Your task to perform on an android device: My friend Marco asked me for the file My Doc, so I'd like to send it to him over gmail at marco.rossi@rossoday.com.
Image 0: 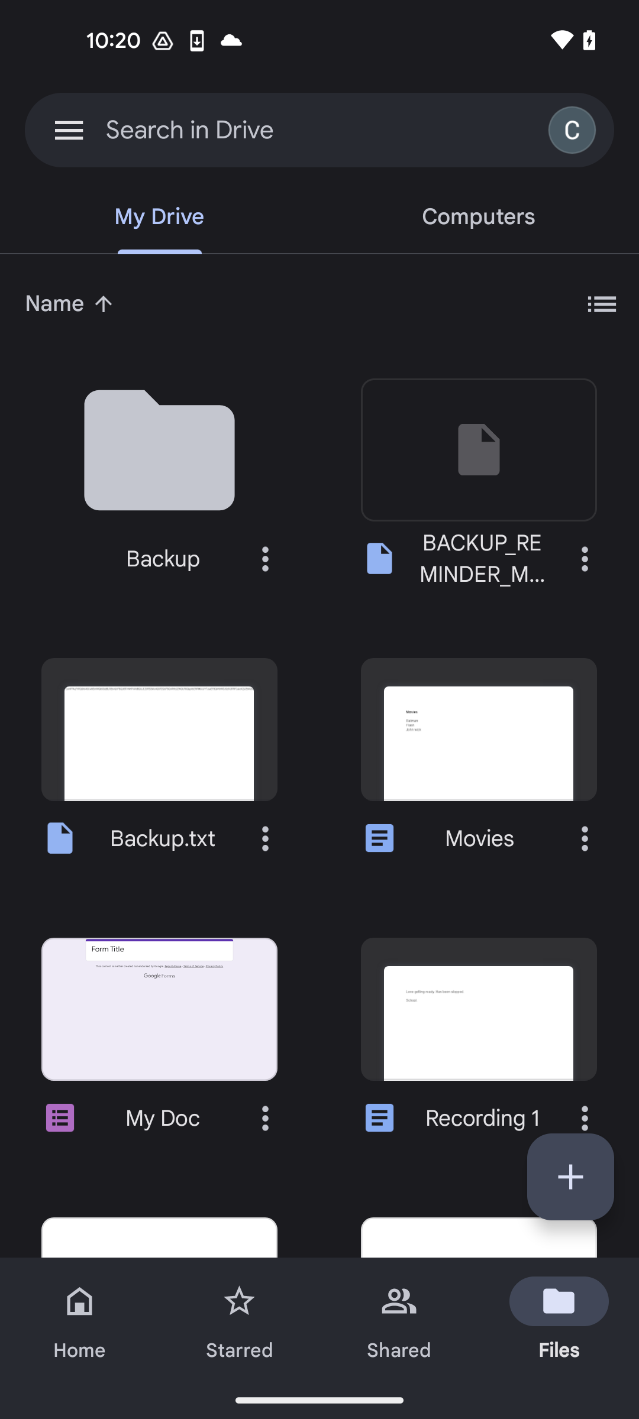
click on the three dots icon of MY Doc file 
Step 0: click (265, 1117)
Image 1: 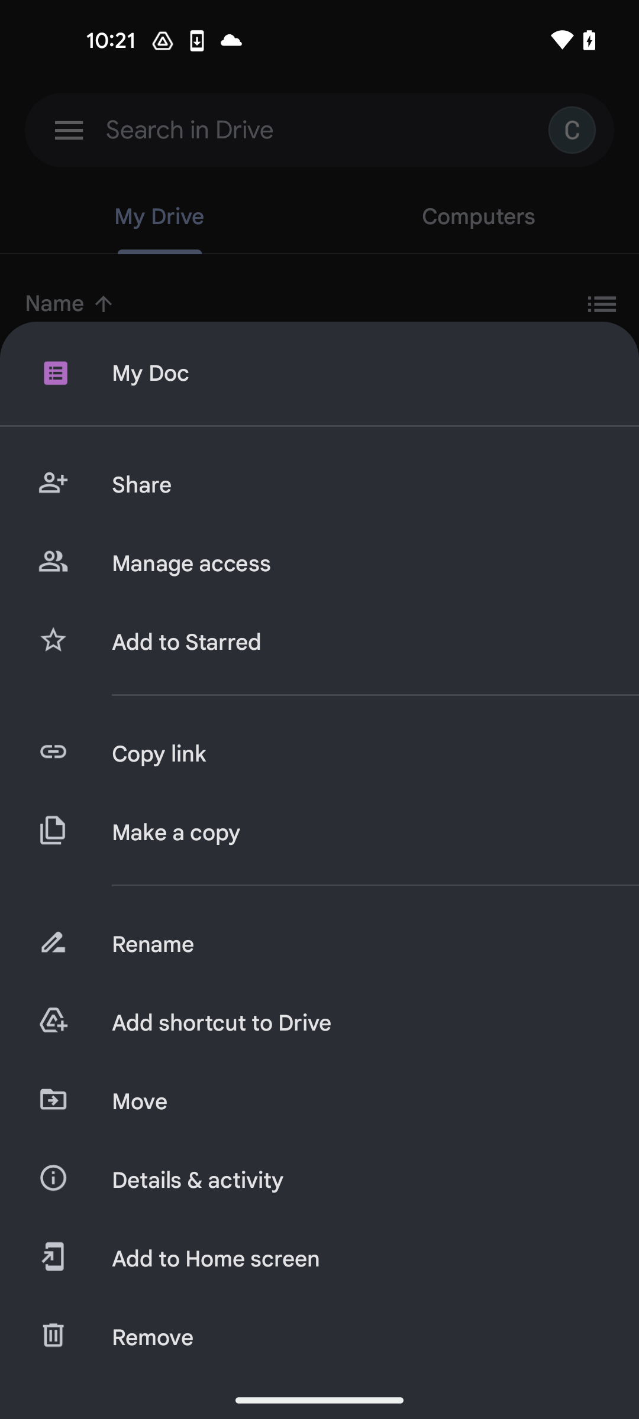
click on the Share option
Step 1: click (356, 485)
Image 2: 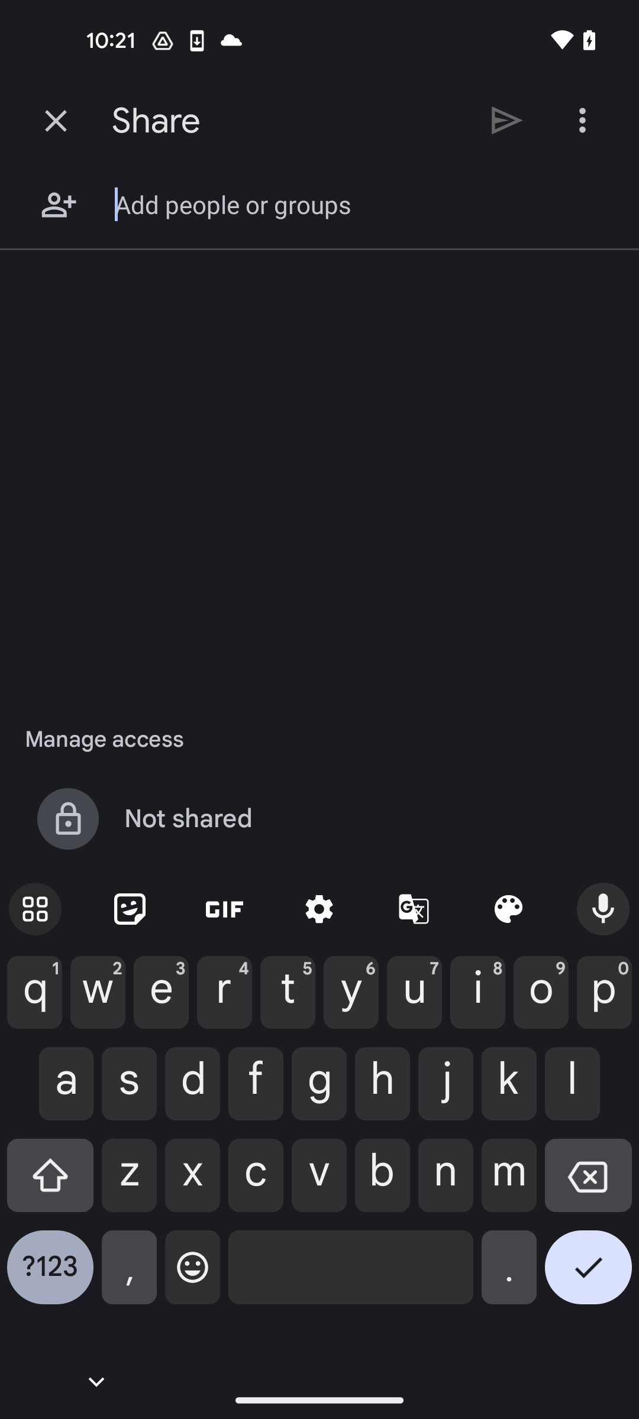
enter the receiver email id marco.rossi@rossoday.com
Step 2: type "marco.rossi@rossoday.com"
Image 3: 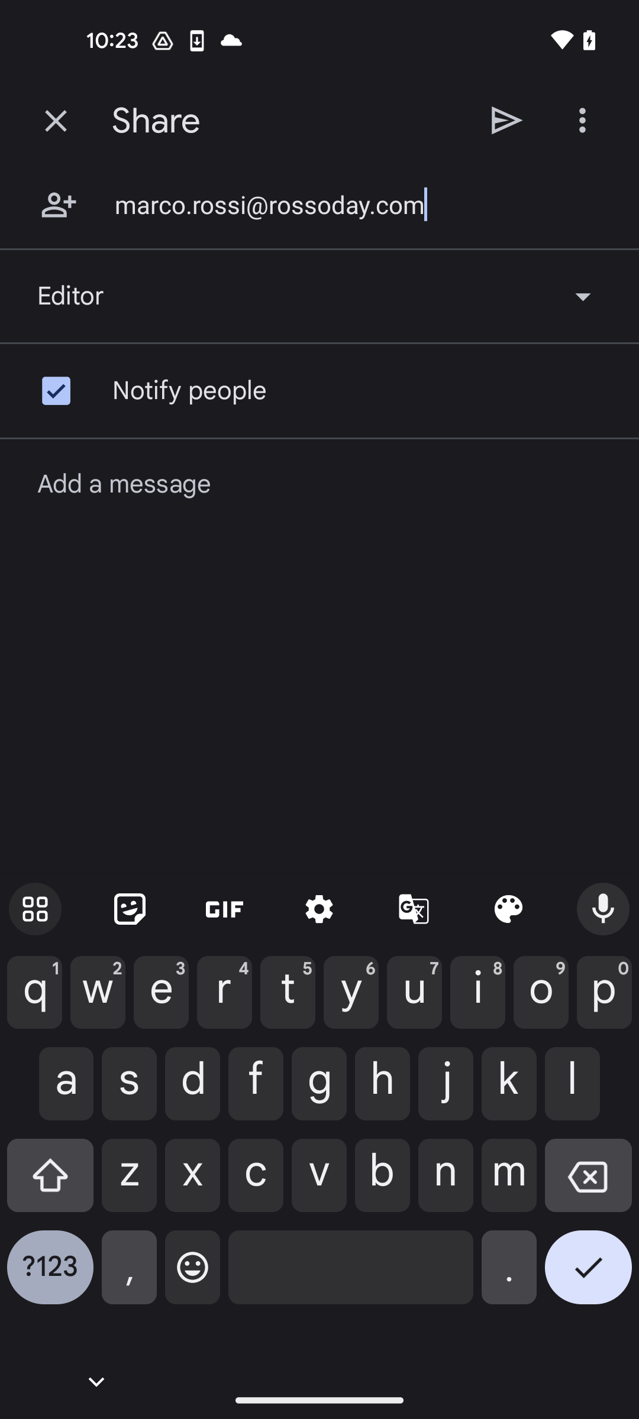
click on the send icon at the top right side of the screen
Step 3: click (507, 120)
Image 4: 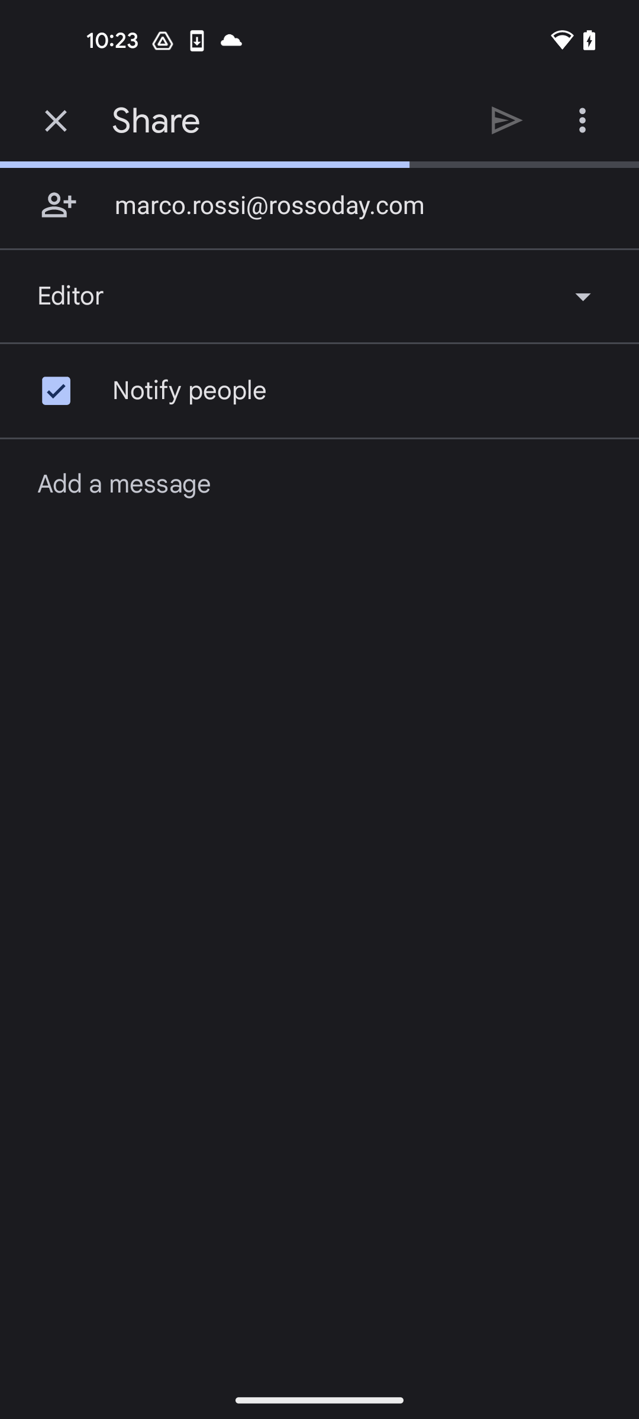
click on the send icon at the top right side of the screen
Step 4: wait